Your task to perform on an android device: Export all reminders to the google drive
Image 0: 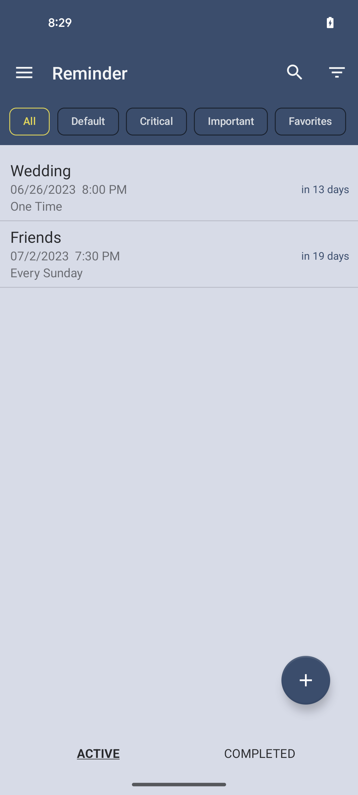
click on the menu icon at the top left corner of the screen
Step 0: click (24, 73)
Image 1: 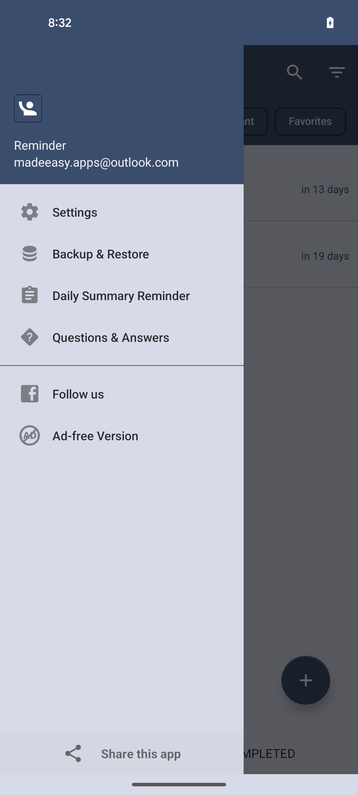
click on Backup & Restore option
Step 1: click (62, 255)
Image 2: 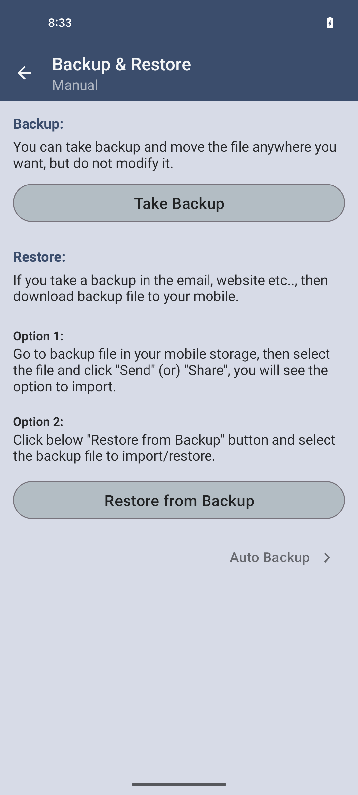
click on Take Backup button
Step 2: click (179, 203)
Image 3: 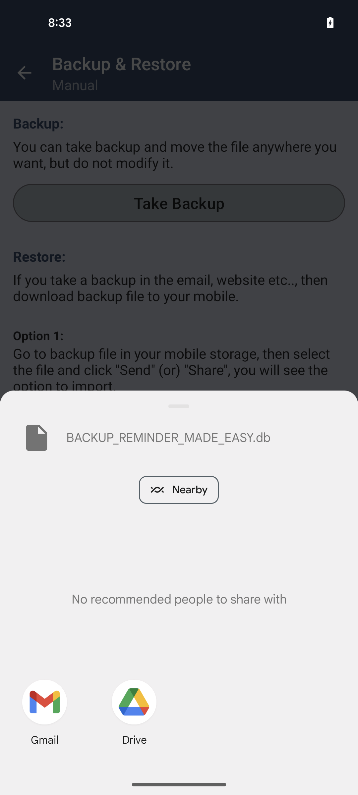
select the google drive app at the bottom of the screen
Step 3: click (135, 699)
Image 4: 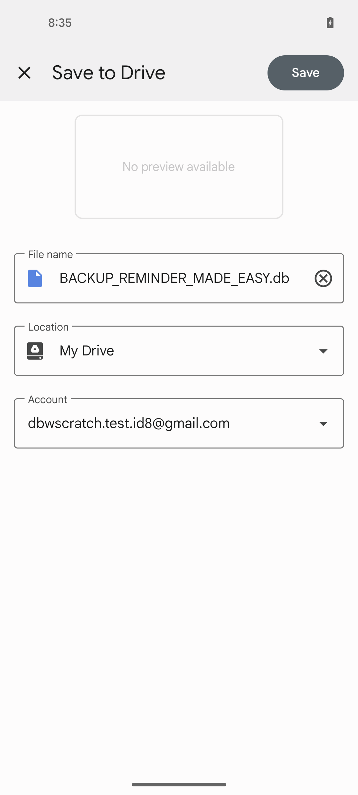
click on save button at the top right corner of the screen to export the files
Step 4: click (306, 73)